Your task to perform on an android device: I want to learn English, so in the Duolingo app, choose the English language.
Image 0: 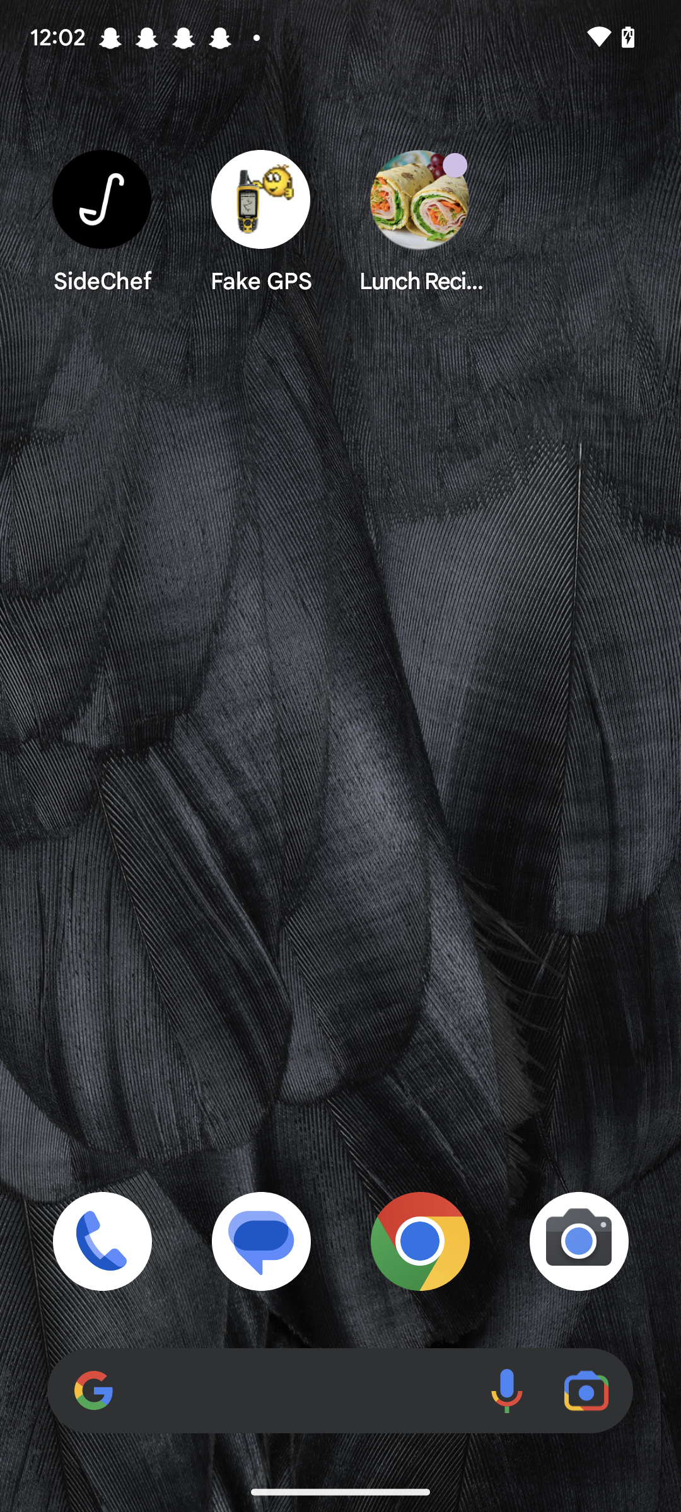
Open the Duolingo app.
Step 0: open app "Duolingo"
Image 2: 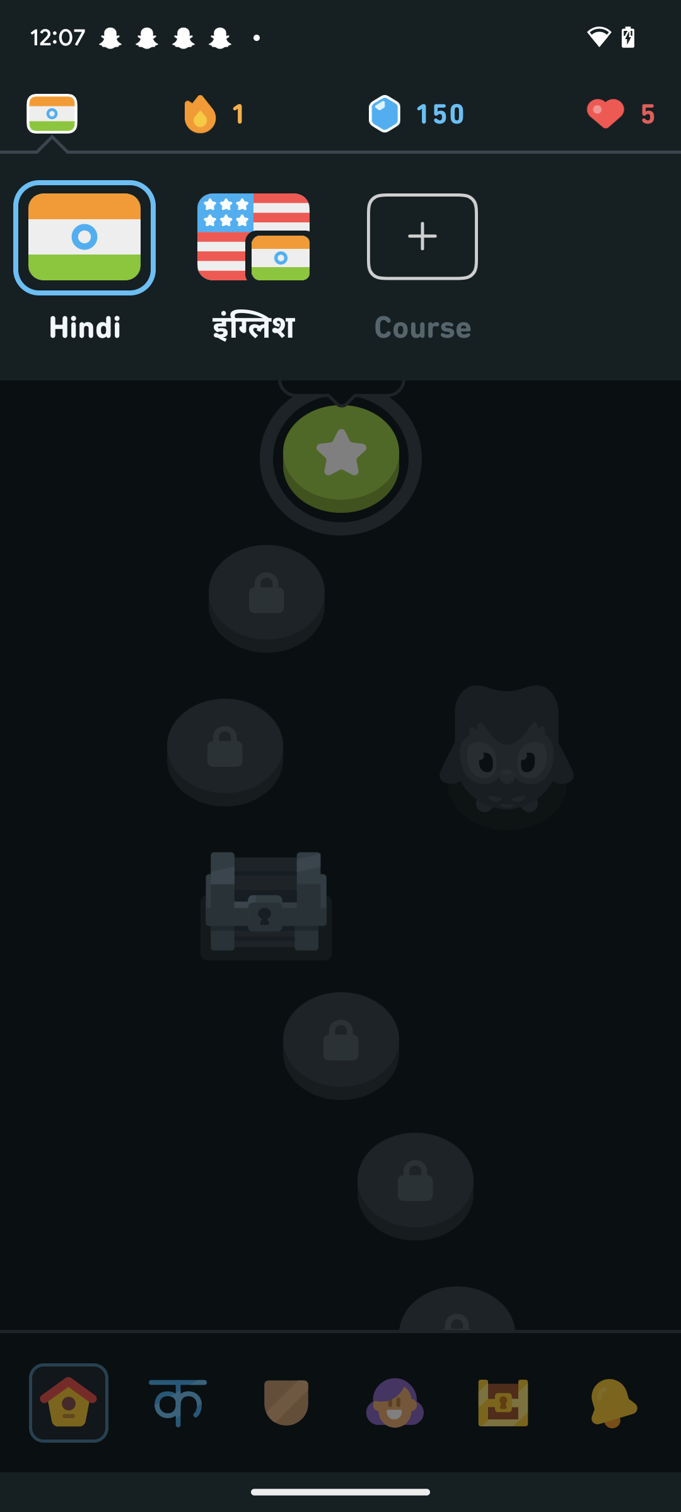
Click on English at the top of the screen.
Step 2: click (243, 260)